Your task to perform on an android device: I want to look for walking shoes as I donated my old shoes to Charity. Search for walking shoes in the TEMU app.
Image 0: 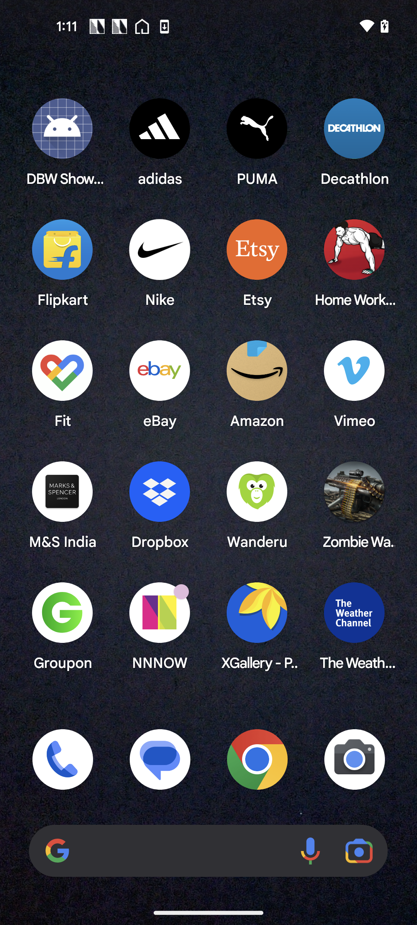
Open the TEMU app
Step 0: open app "Temu"
Image 1: 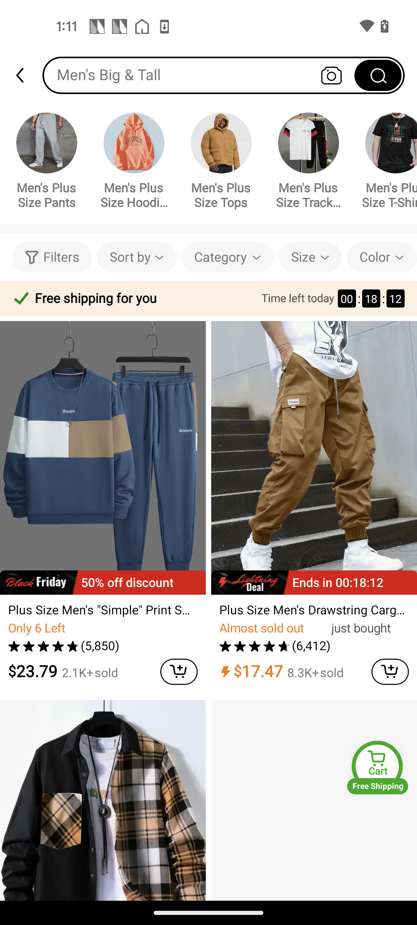
Go to the search bar at the top of the screen
Step 1: click (178, 75)
Image 2: 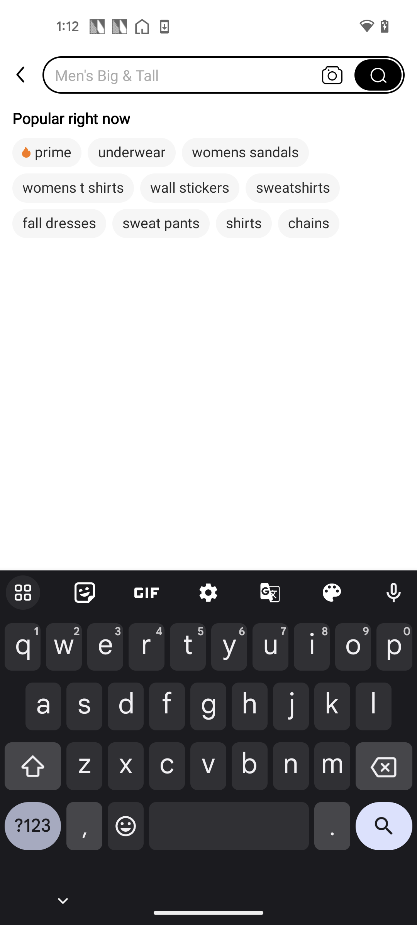
Type walking shoes in the search bar
Step 2: type "walking shoes"